Your task to perform on an android device: Share my son's drawing with my friend Natalie Larson at gmail (id: natalie.larson1998@gmail.com) from the Sketchbook app.
Image 2: 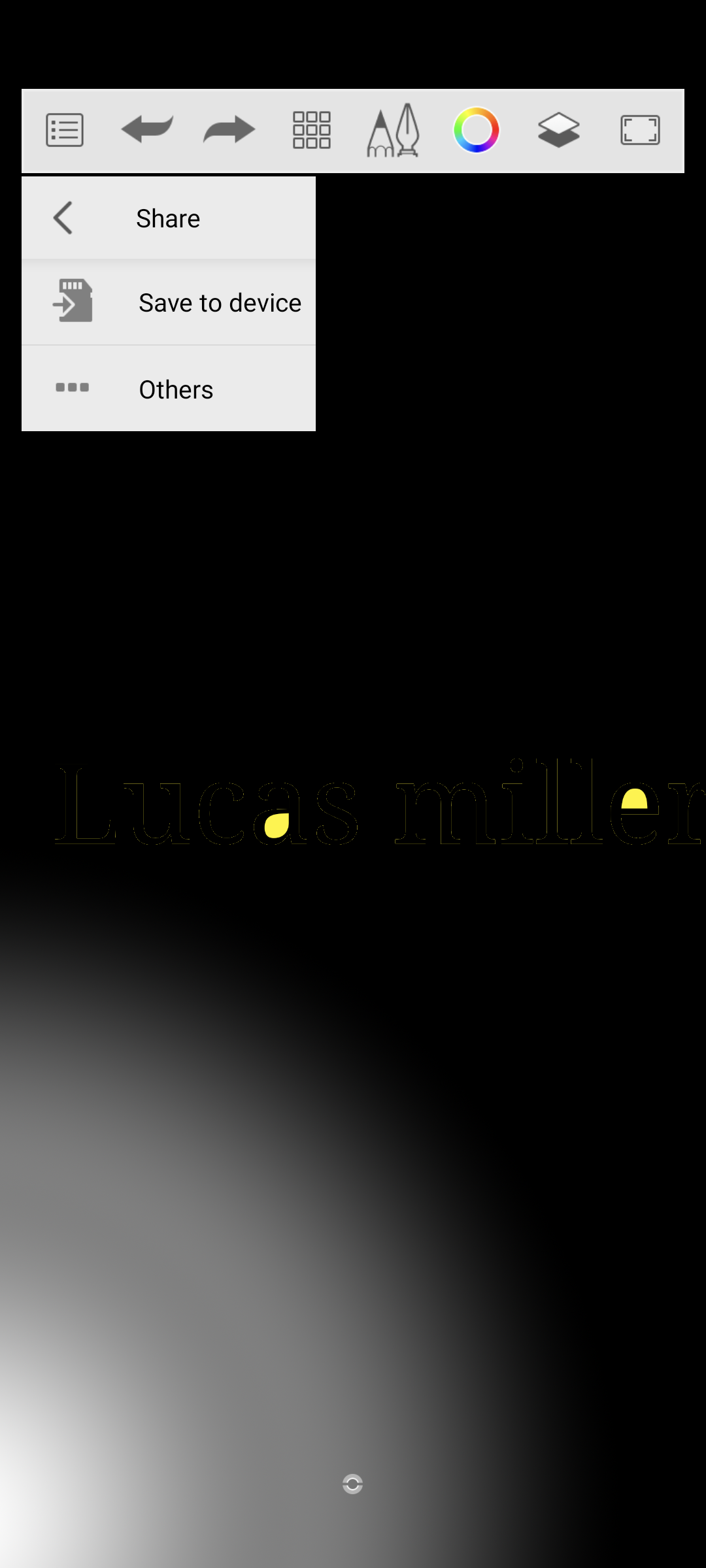
select the tab "Others".
Step 2: click (176, 388)
Image 3: 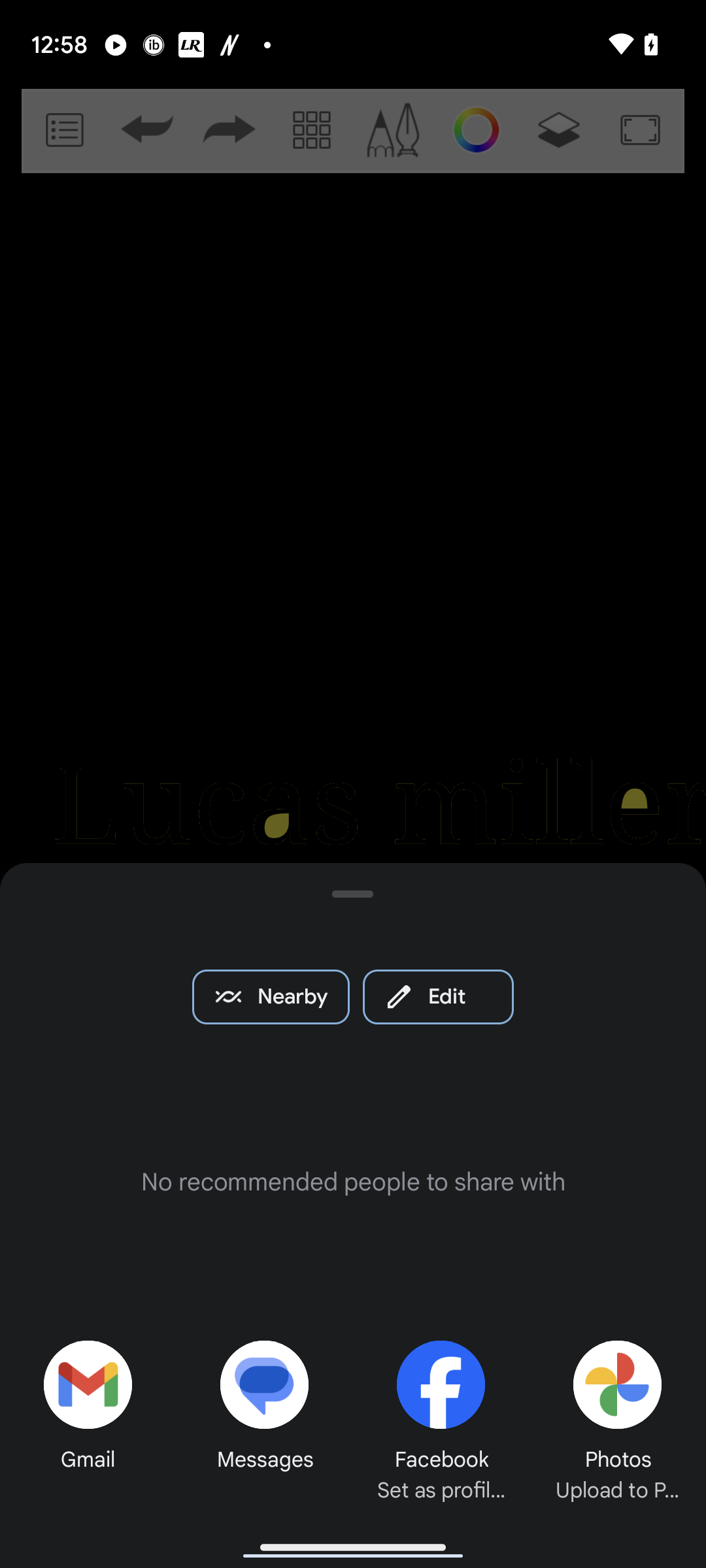
Click on the gmail tab at the bottom left corner.
Step 3: click (75, 1362)
Image 4: 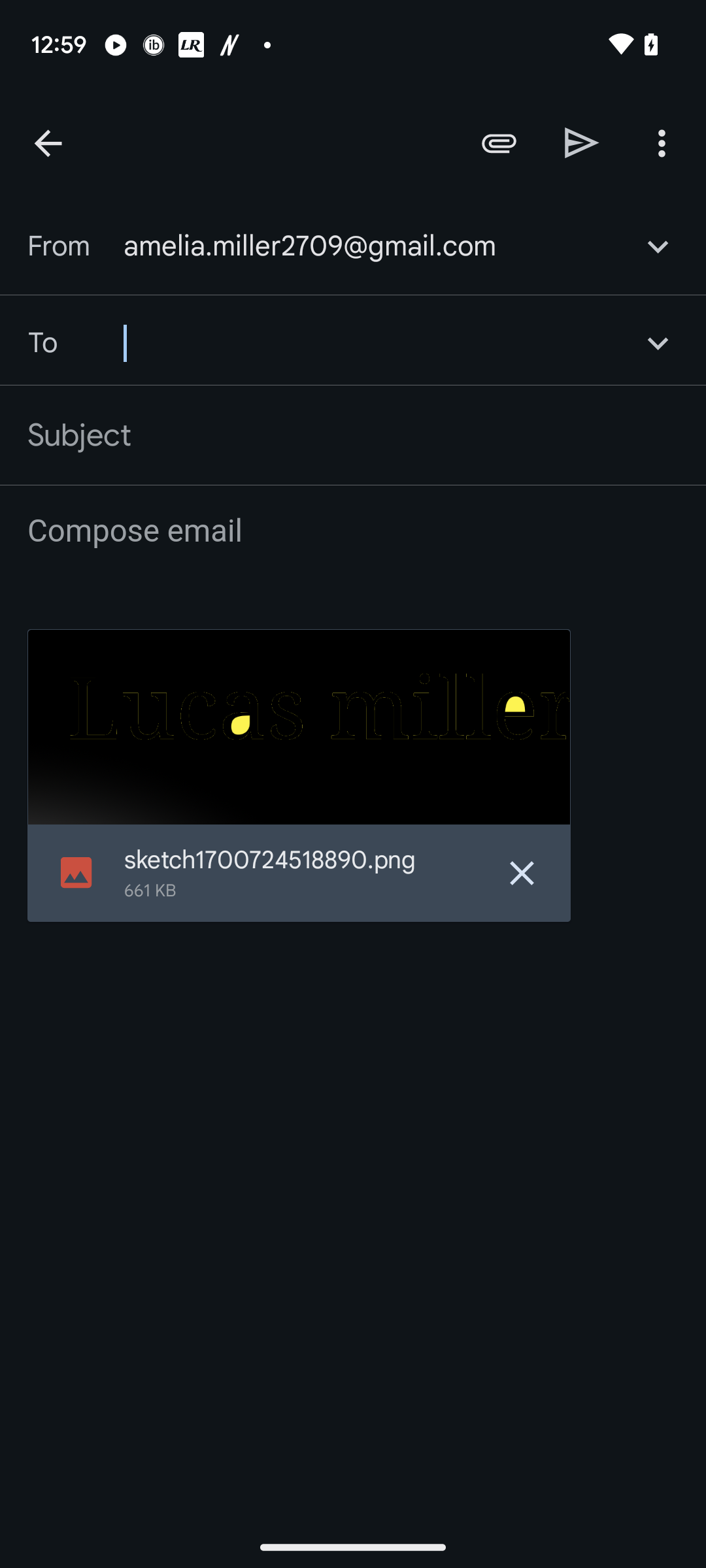
Click on the second input box from the top.
Step 4: click (373, 343)
Image 5: 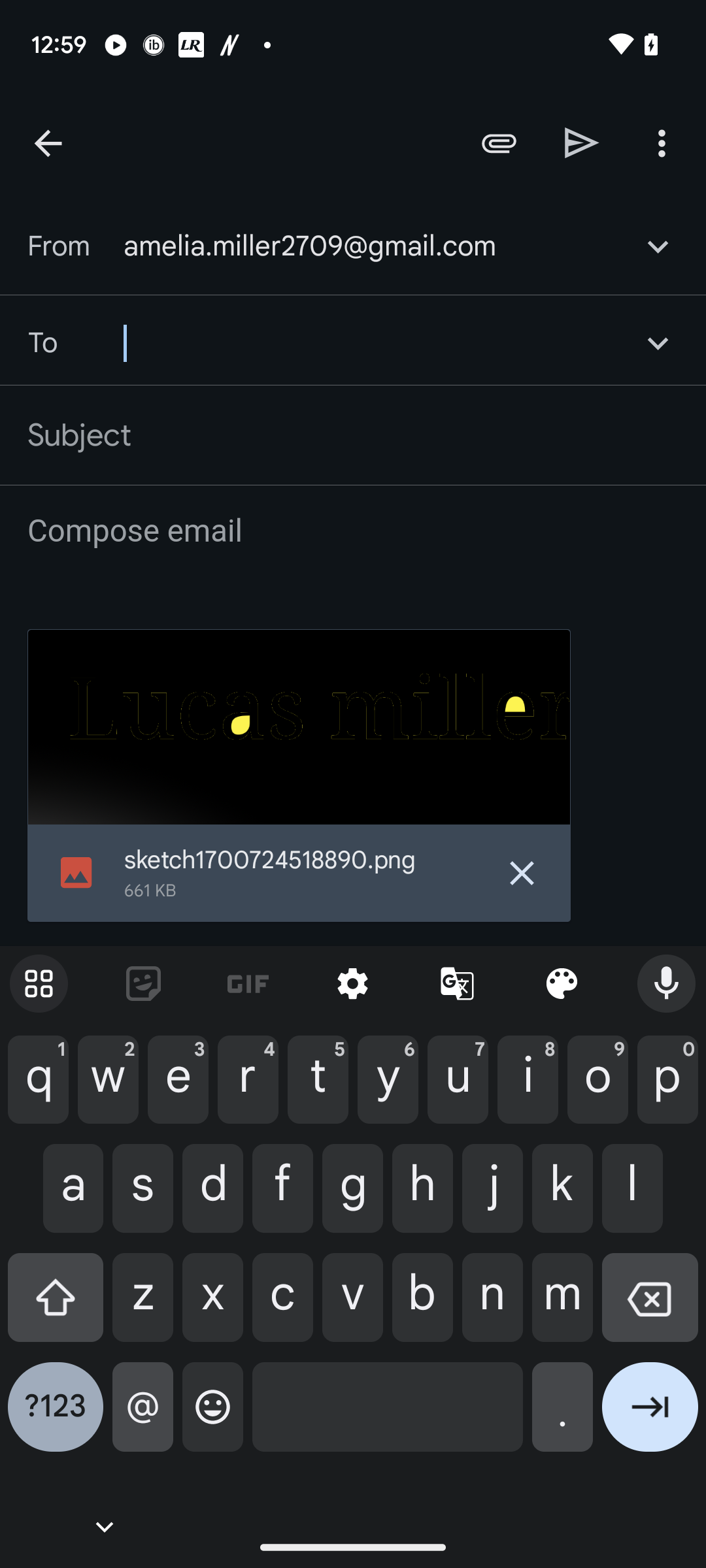
Type id-"natalie.larson1998@gmail.com" in the second input box.
Step 5: type "natalie.larson1998@gmail.com"
Image 6: 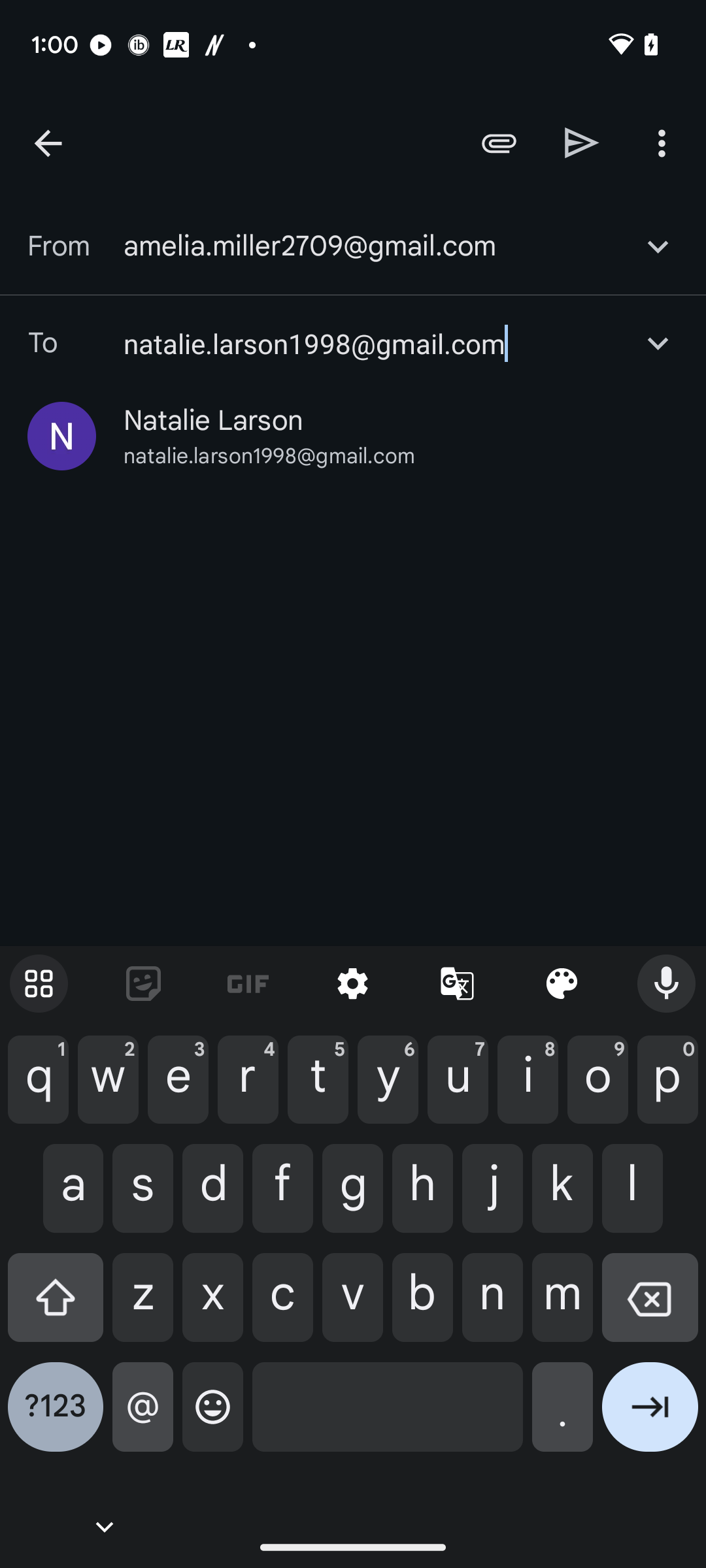
Click on the send icon.
Step 6: click (582, 142)